Your task to perform on an android device: I want to search for an email of Netalie Larson
Image 0: 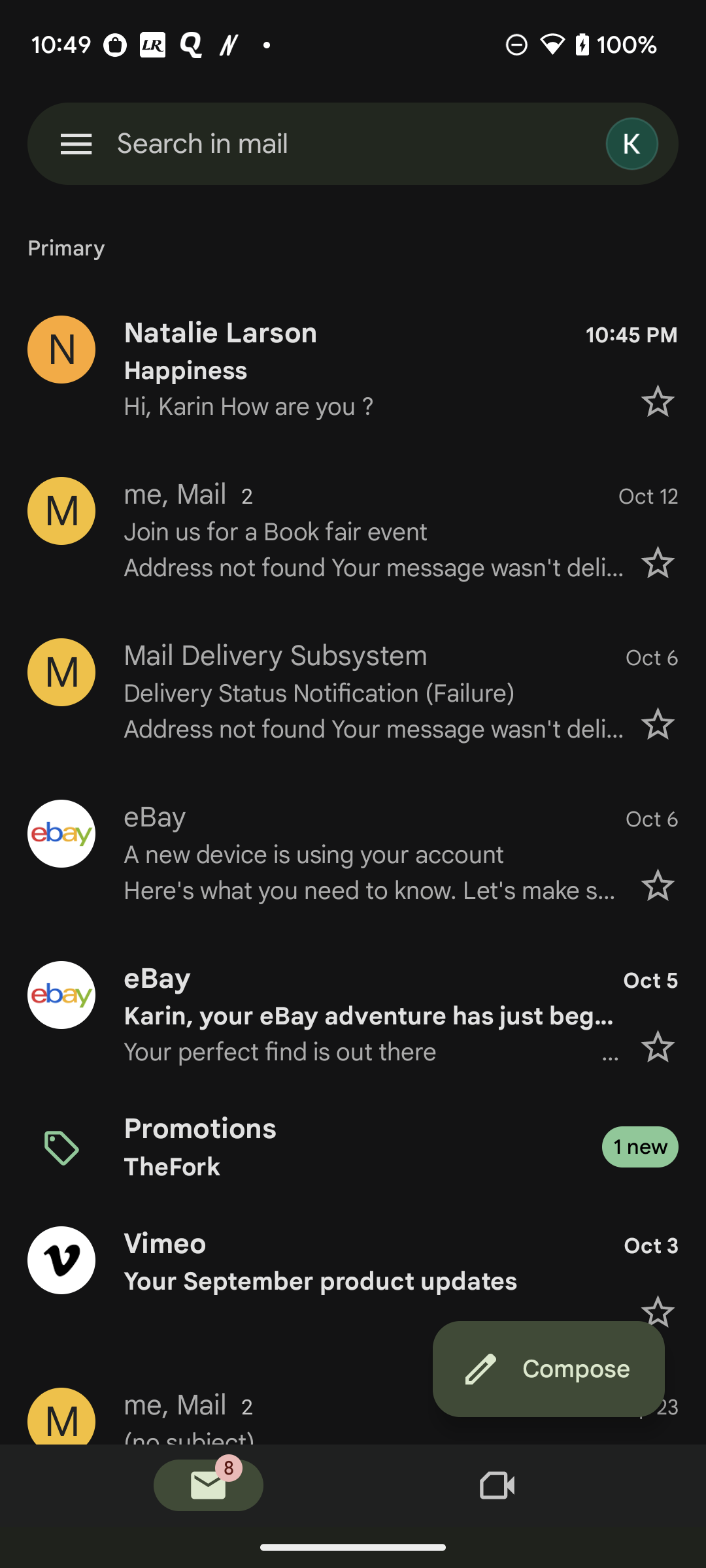
Click on the search bar at the top of the screen
Step 0: click (353, 143)
Image 1: 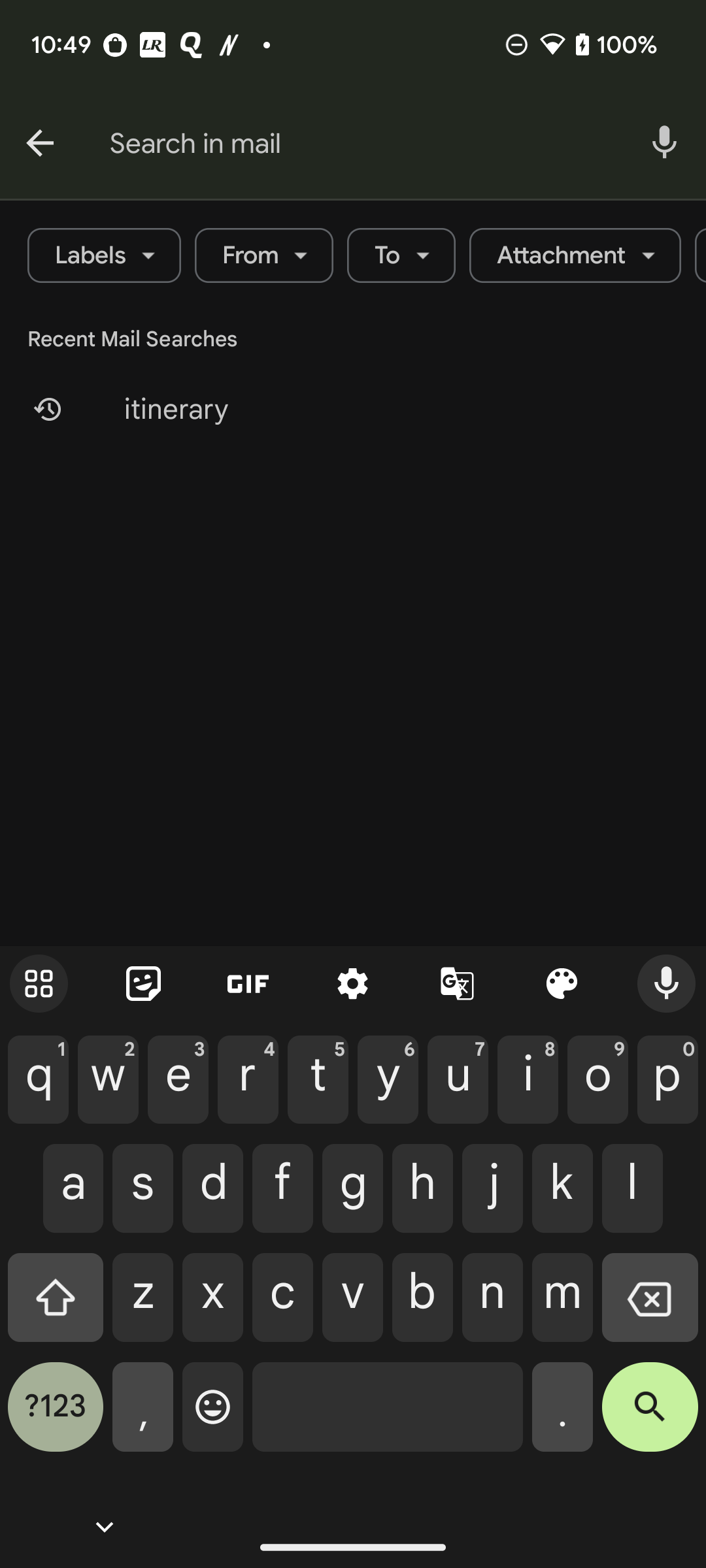
Type Netalie Larson in search bar
Step 1: type "Netalie Larson"
Image 2: 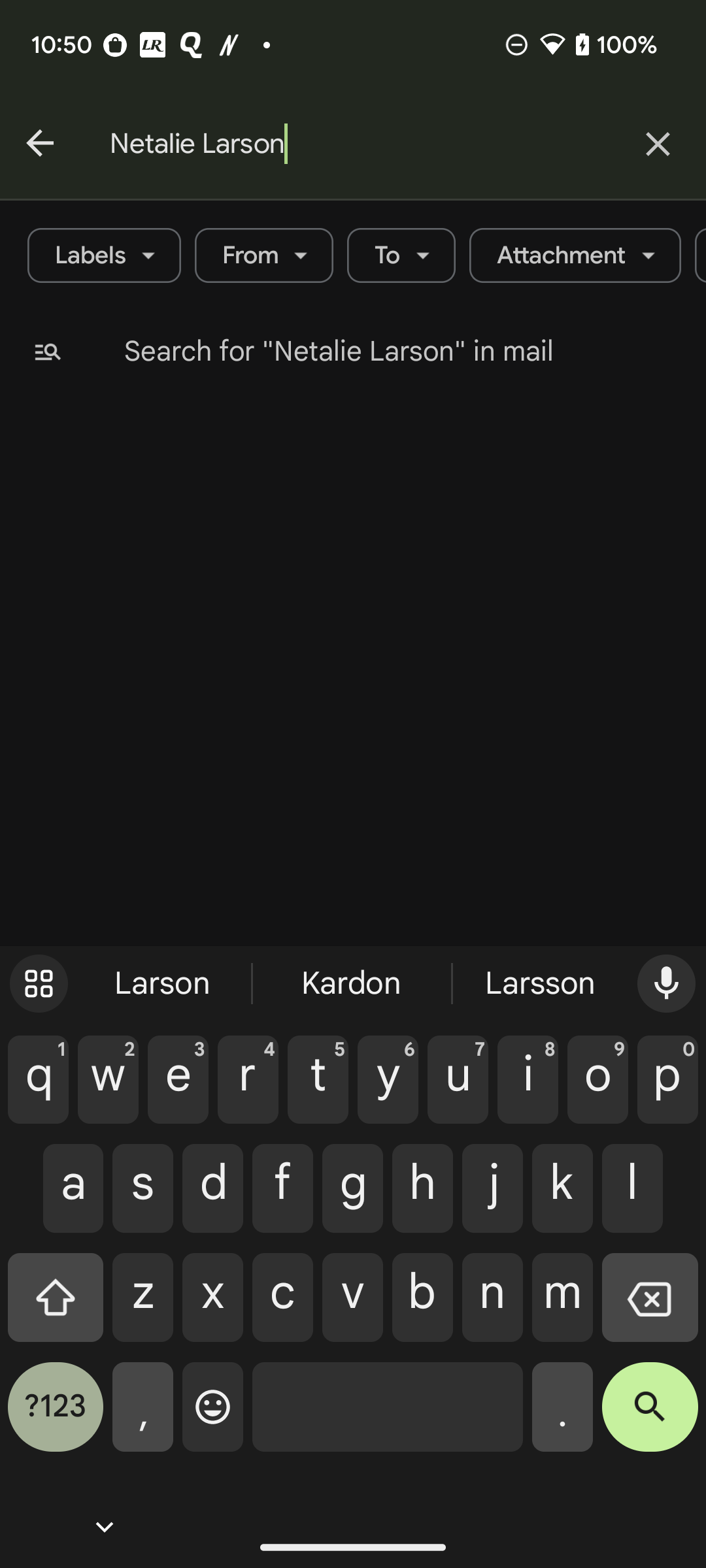
Click on the search key at the bottom of the keyboard
Step 2: click (650, 1417)